Your task to perform on an android device: I want to use the eBay app to look for my favorite book, The Undoing Project, so that I can read it when I have free time
Image 0: 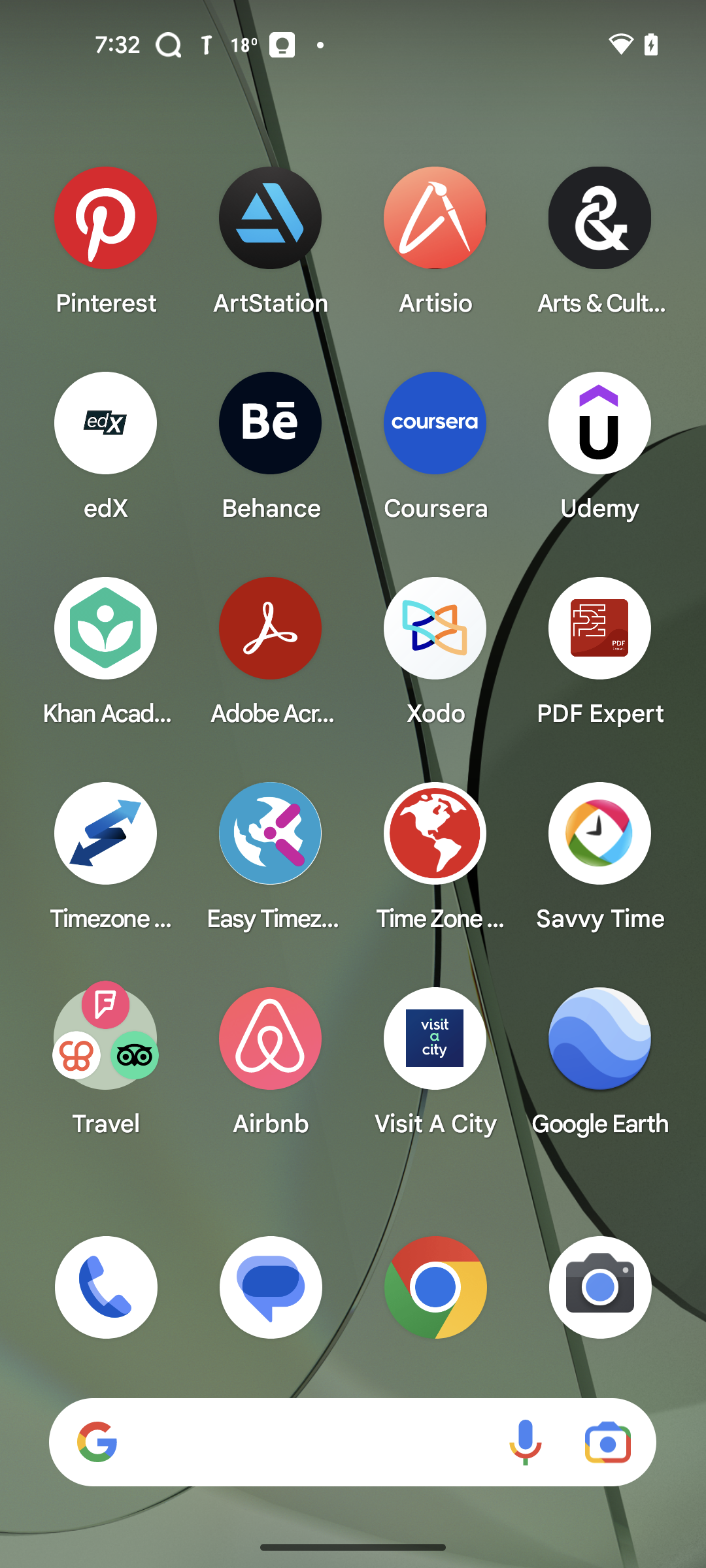
open the ebay app
Step 0: open app "eBay"
Image 1: 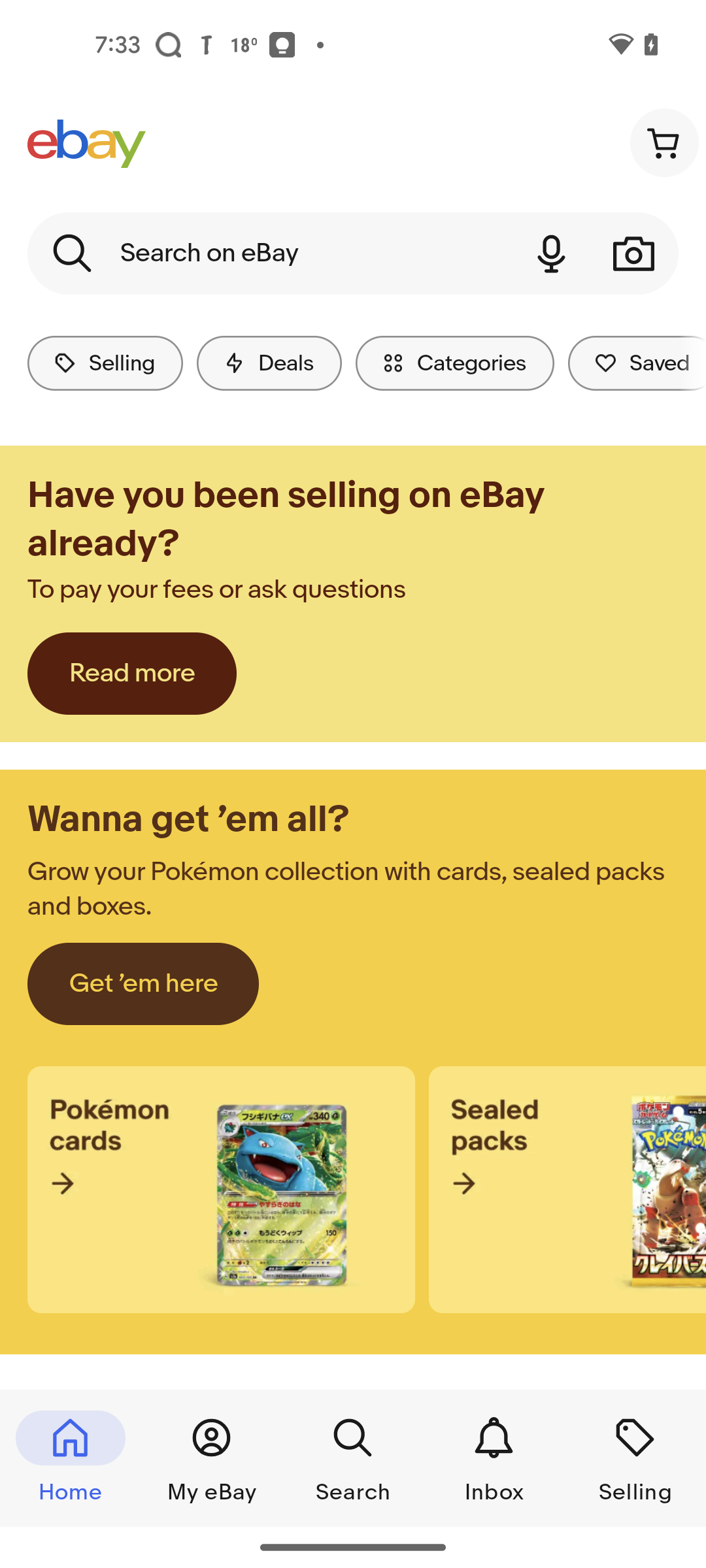
click on the search bar
Step 1: click (270, 253)
Image 2: 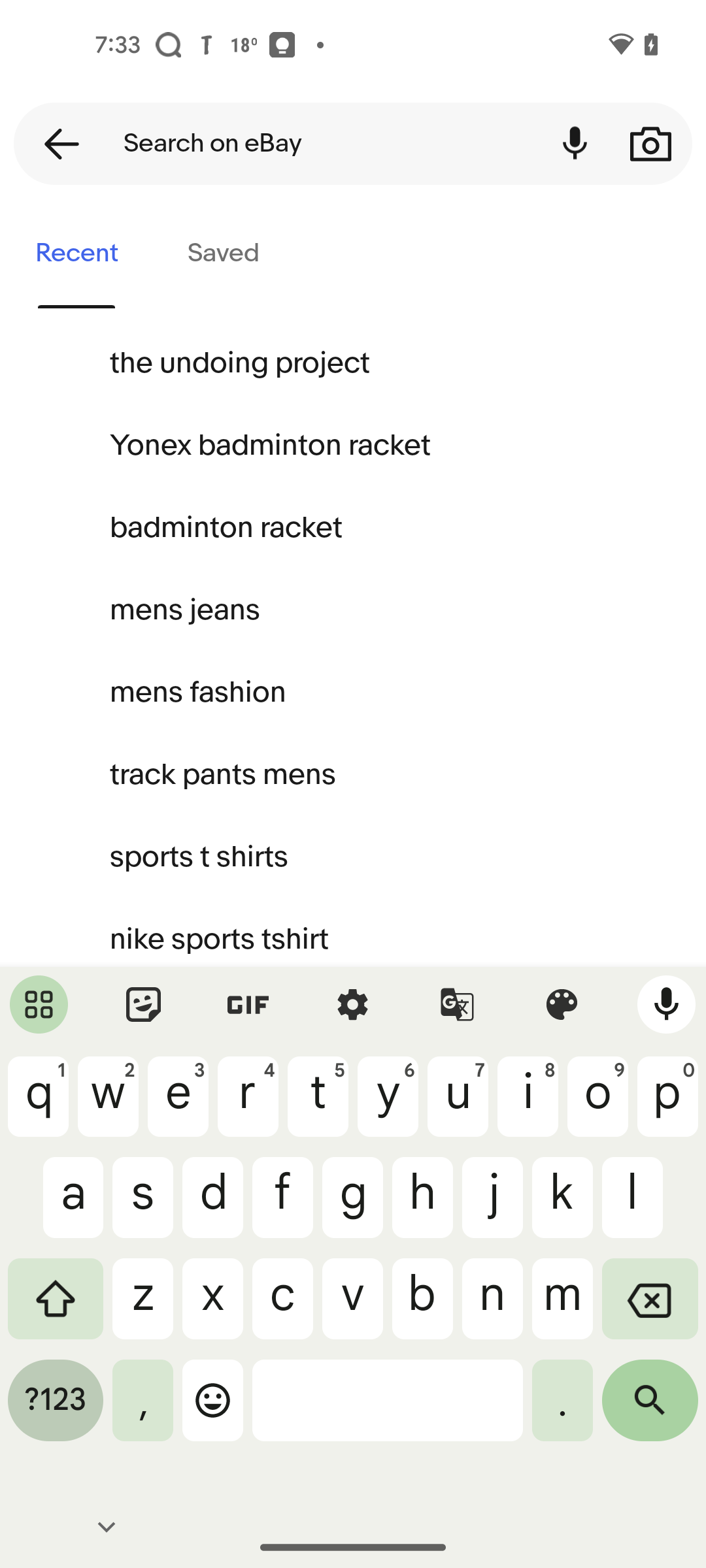
search for the Undoing project book
Step 2: type " the Undoing project"
Image 3: 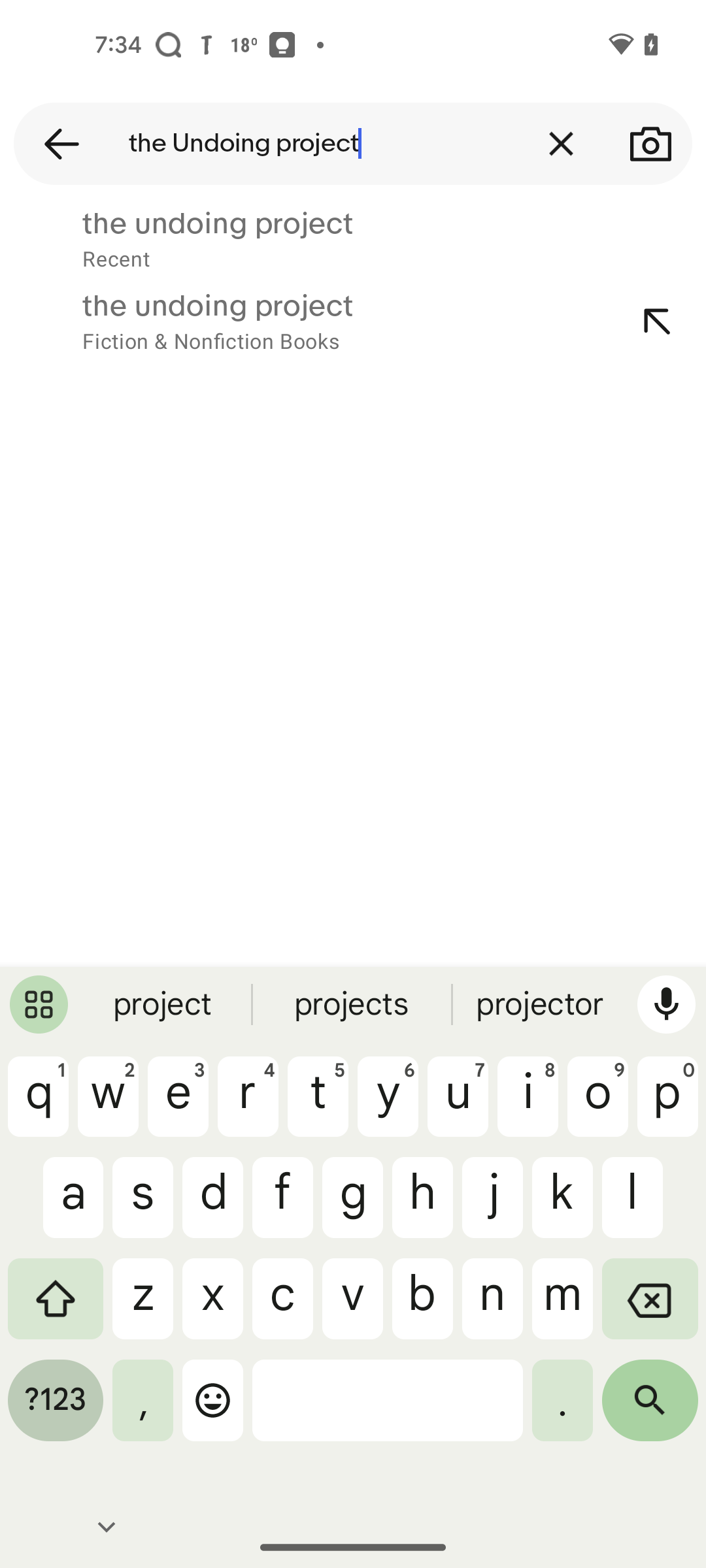
click on the search icon
Step 3: click (650, 1410)